Your task to perform on an android device: I want to purchase the   Women's high-waisted 7/8 Leggings I've fallen in love with on the Nike app  . I'm therefore adding it to my cart before making a decision.
Image 0: 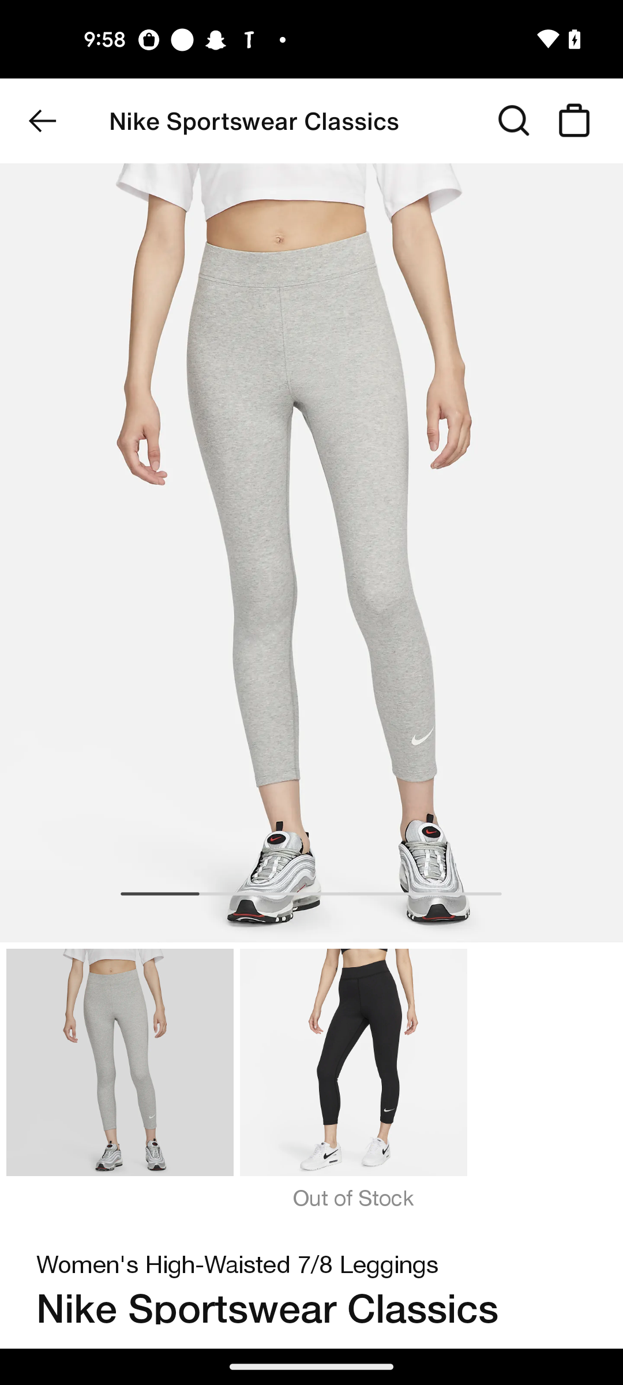
Swipe up to view the Add to bag option 
Step 0: scroll down
Image 1: 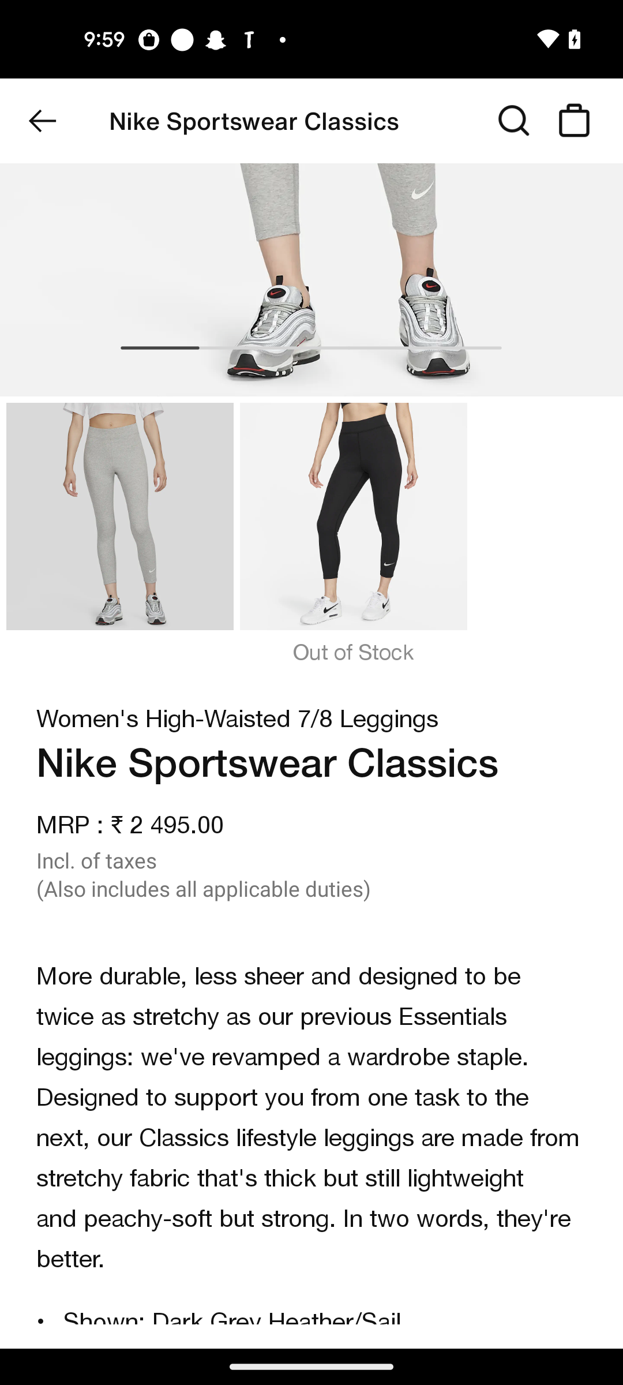
Swipe up to view the Add to bag option 
Step 1: scroll down
Image 3: 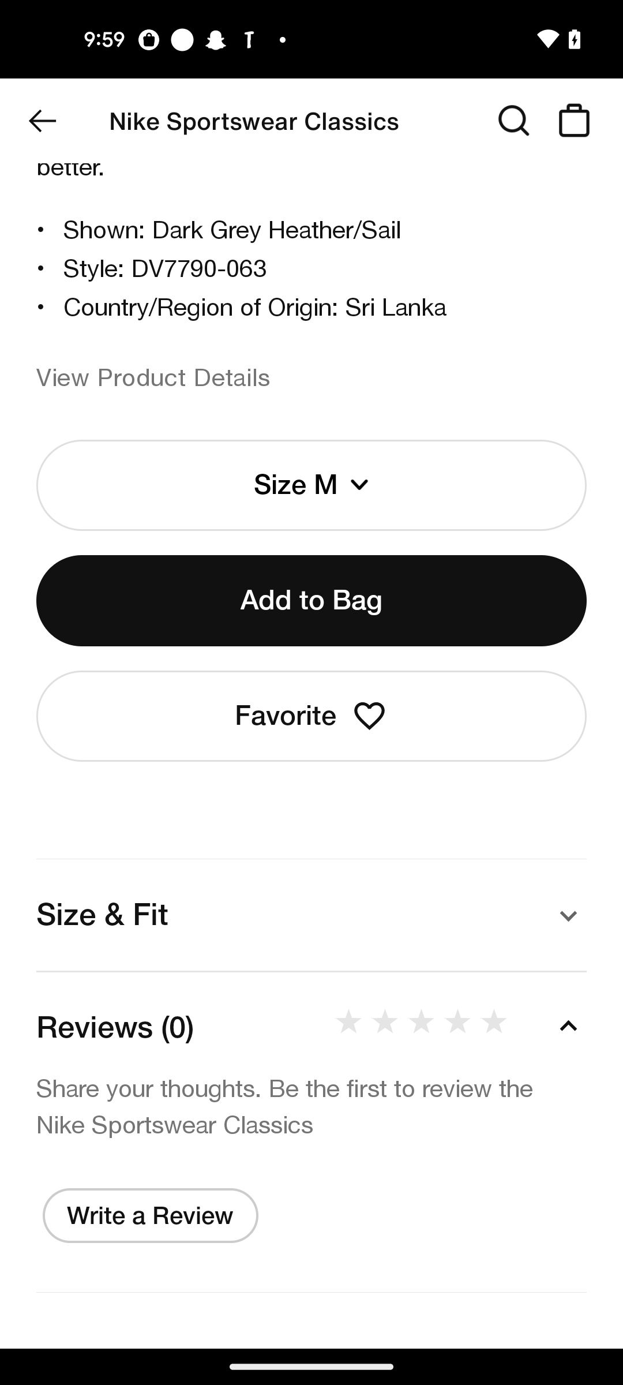
Click on the  Add to bag 
Step 3: click (311, 601)